Your task to perform on an android device: Watch a video of stock market tips to train yourself for success in the stock market for better long-term returns on the Vimeo app.
Image 0: 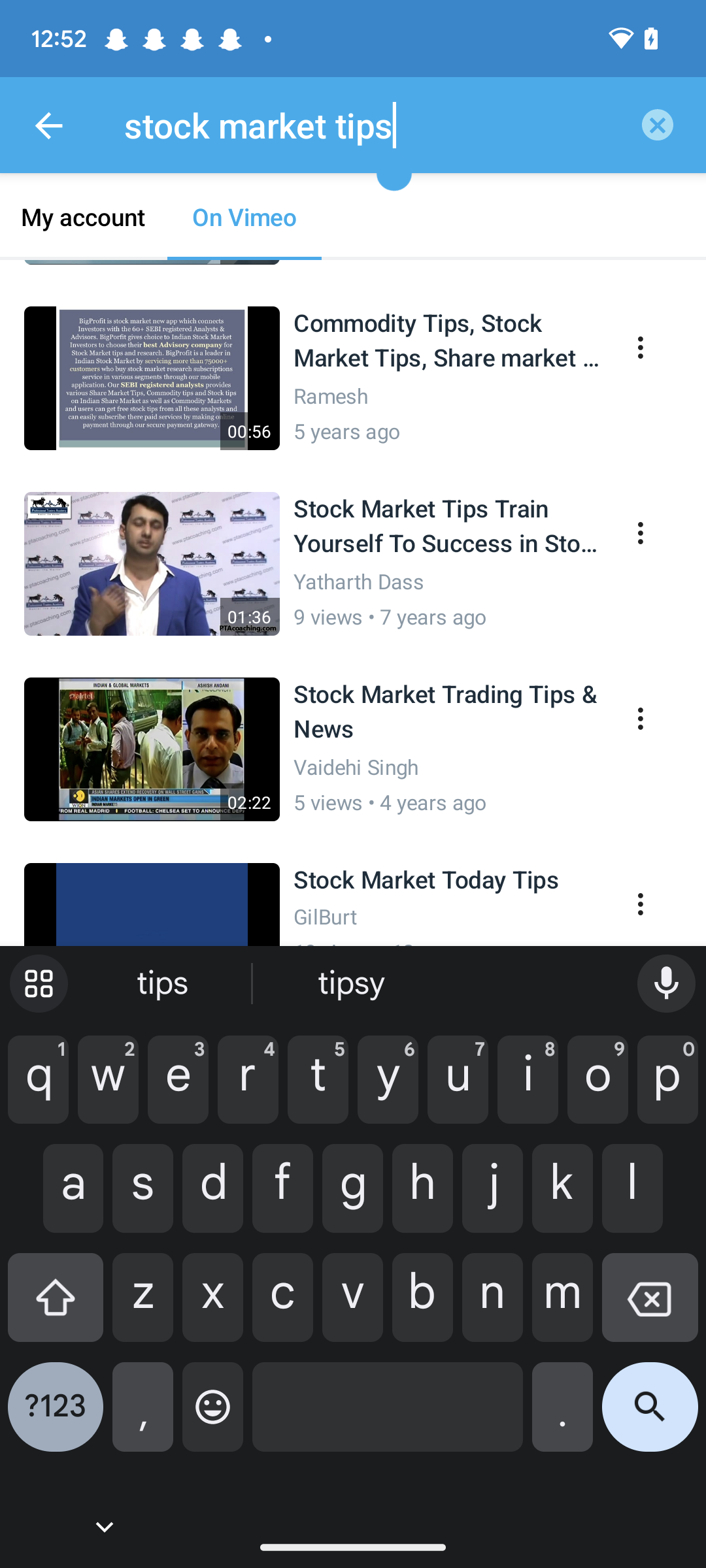
Click on the second video in the middle of the screen.
Step 0: click (230, 563)
Image 1: 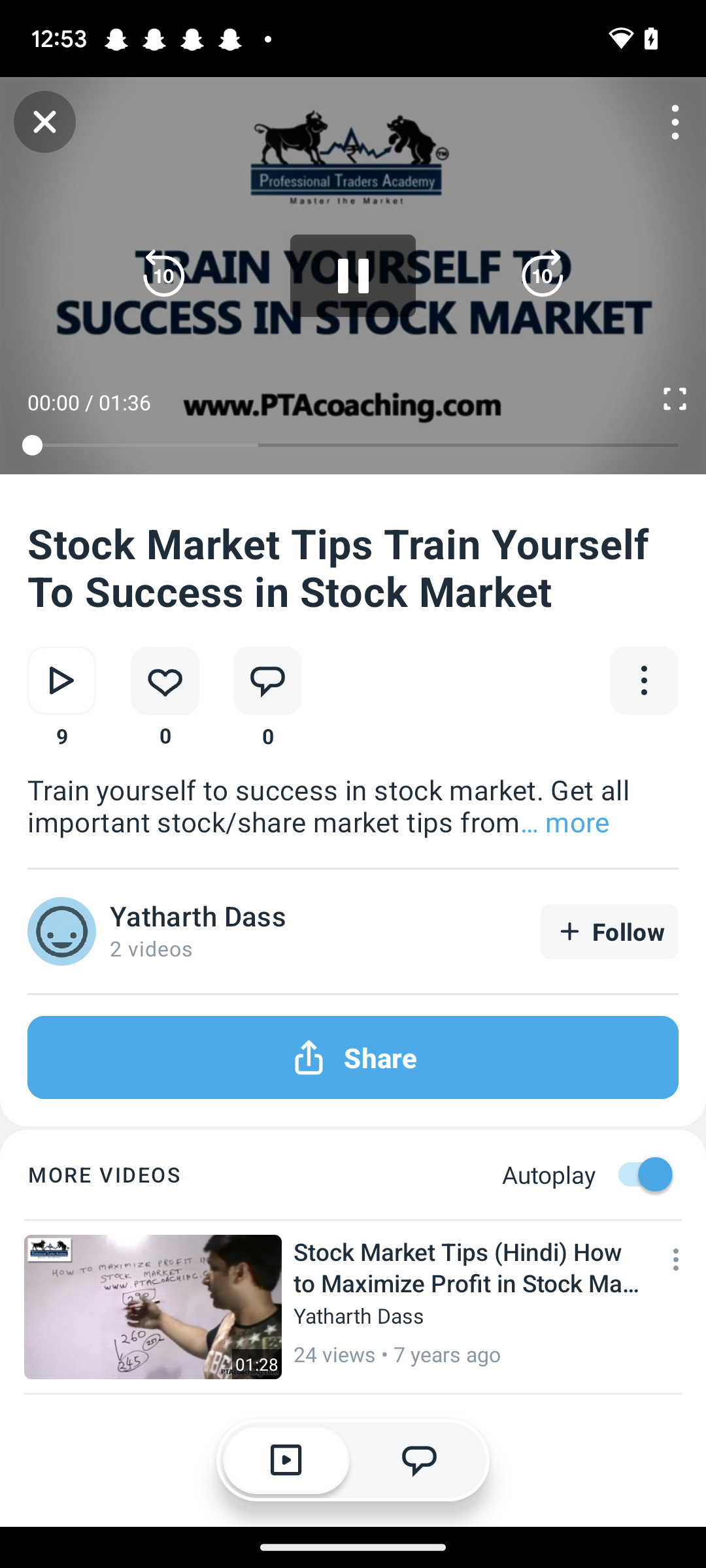
Click on the second video in the middle of the screen.
Step 1: wait